Your task to perform on an android device: In the Passporter app, I want to Find Activities in Honolulu, Hawaii.
Image 0: 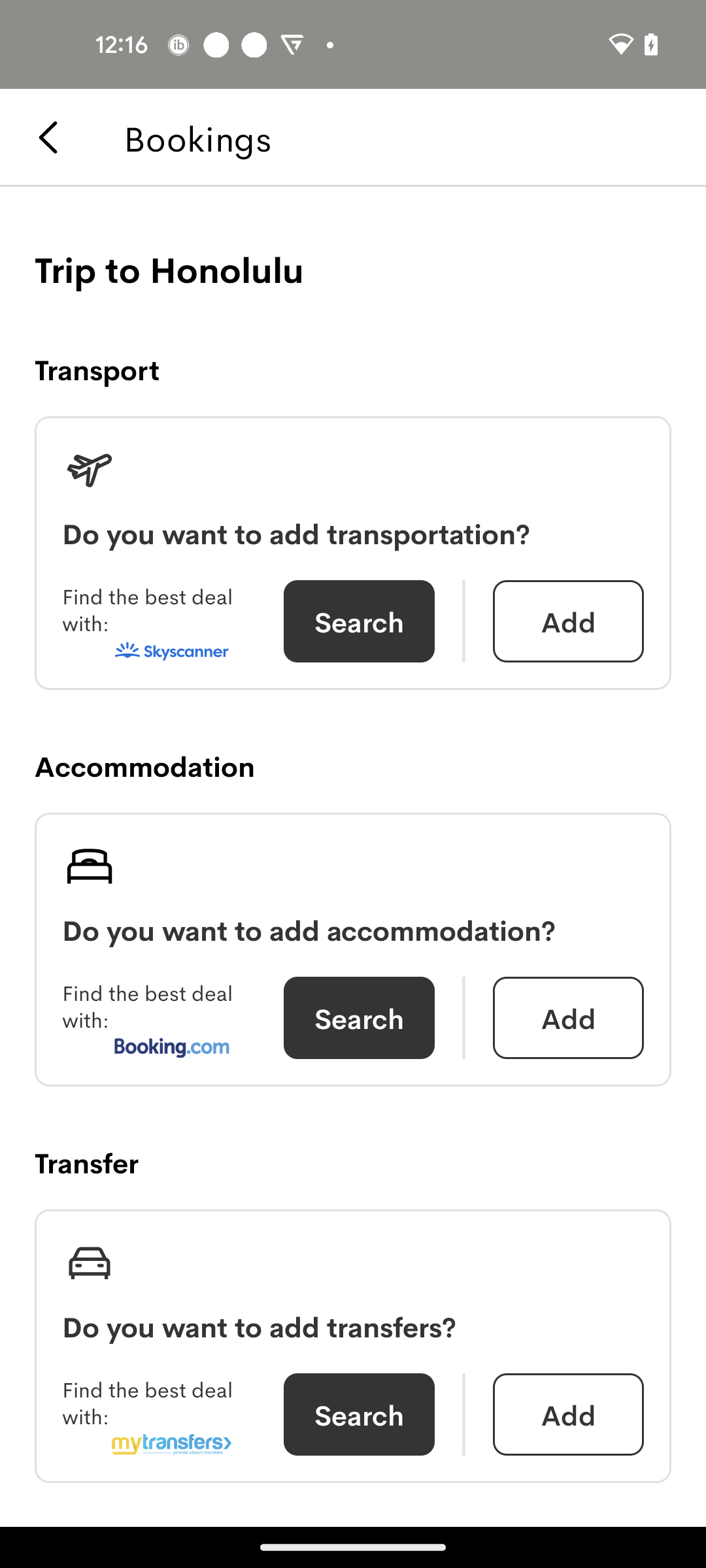
Swipe up
Step 0: scroll down
Image 1: 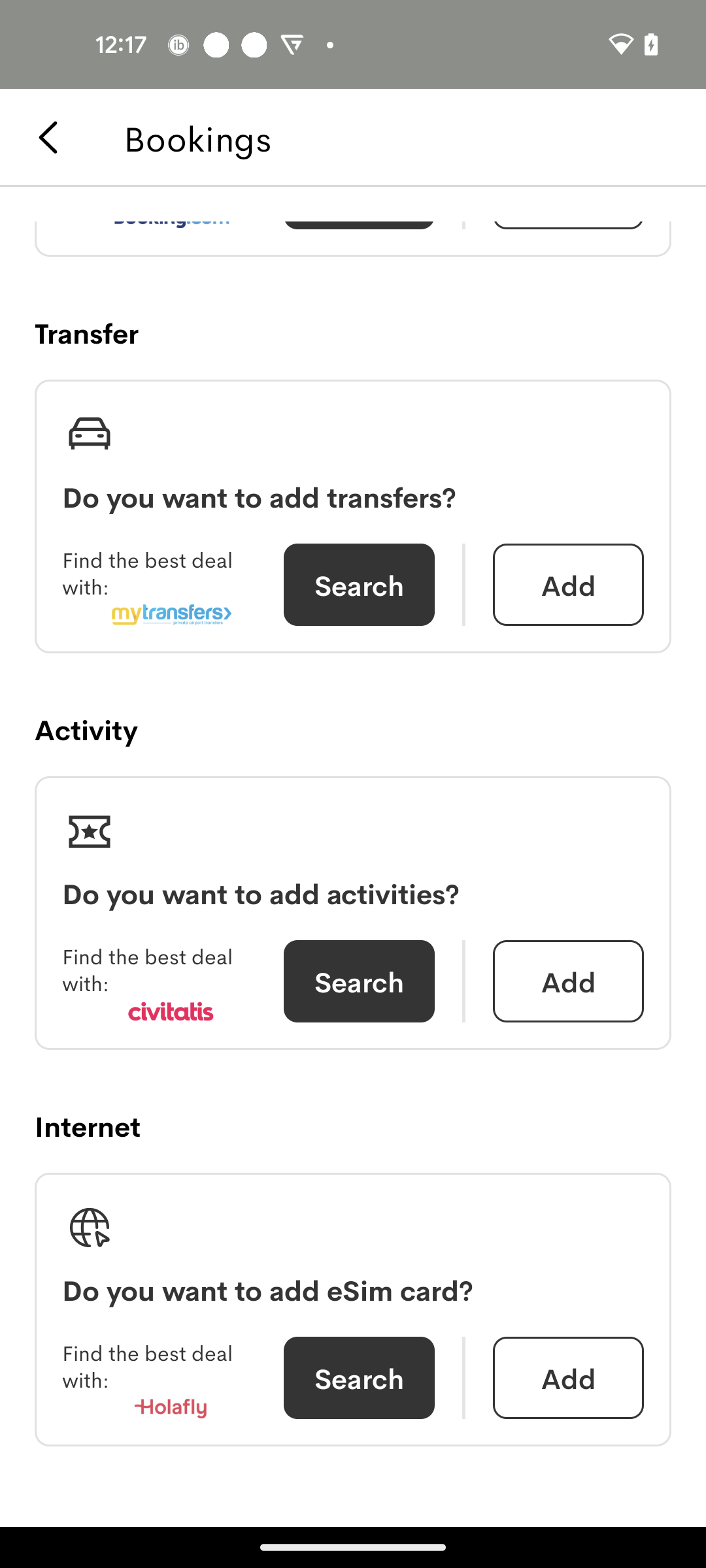
Click on the Search option under Activity
Step 1: click (359, 981)
Image 2: 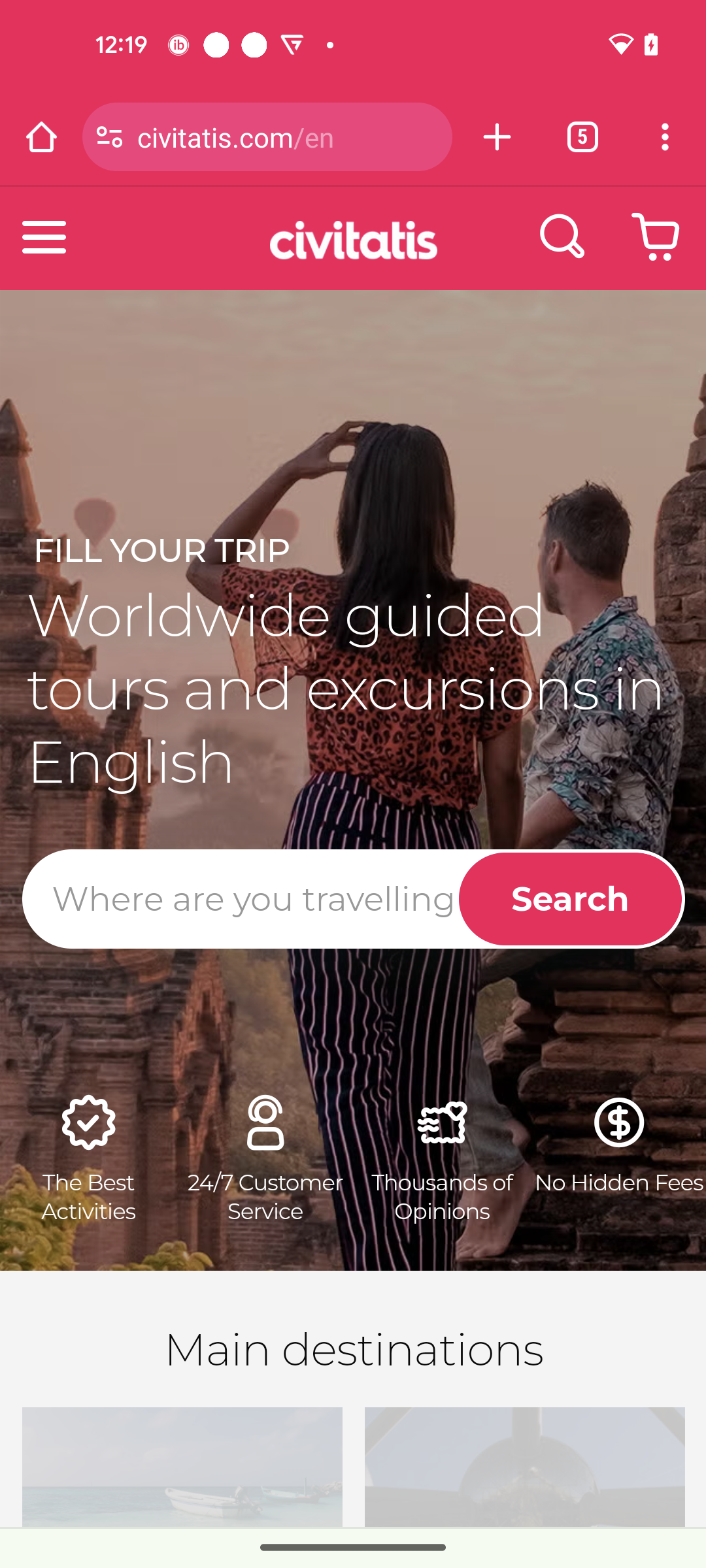
Click on the Where are you travelling text bar
Step 2: click (241, 899)
Image 3: 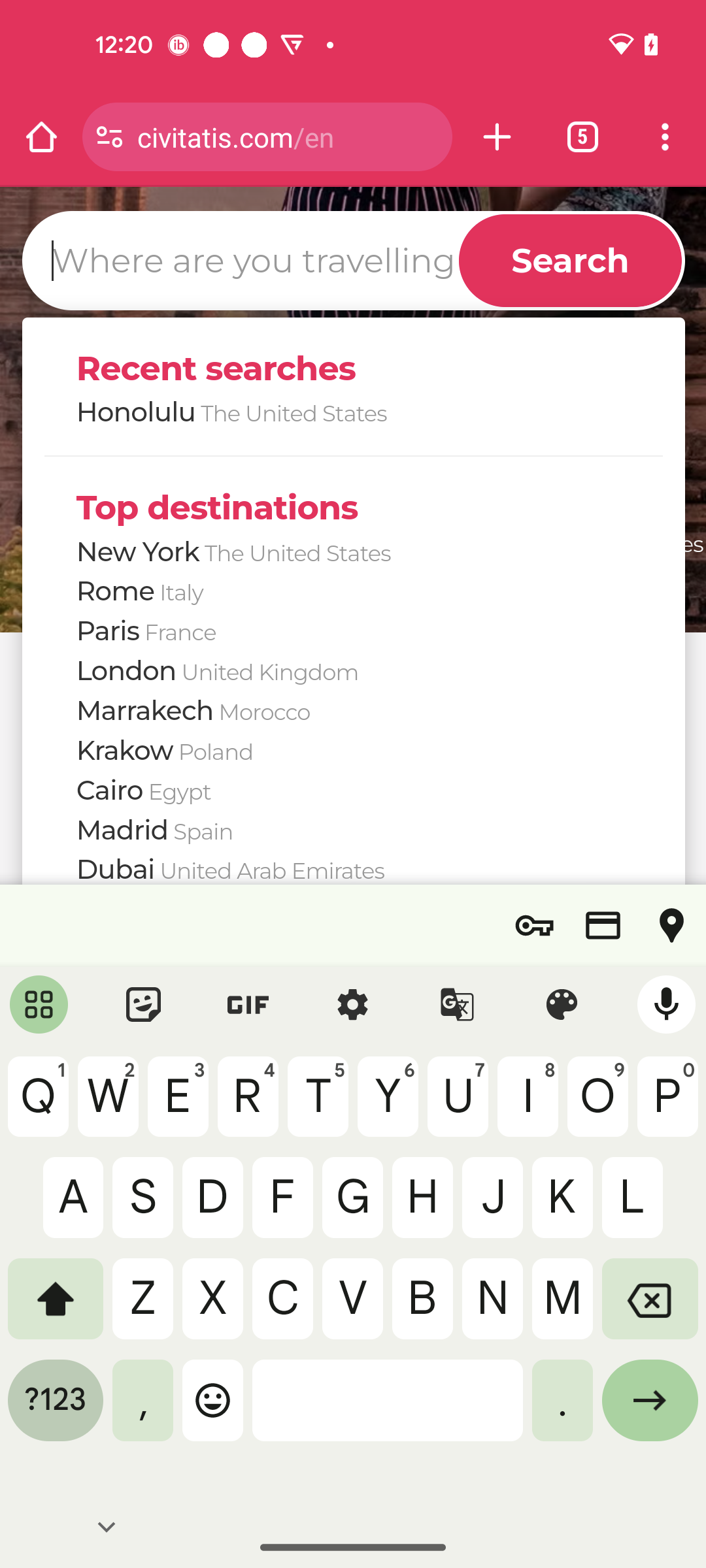
Search for Honolulu
Step 3: type "Honolulu"
Image 4: 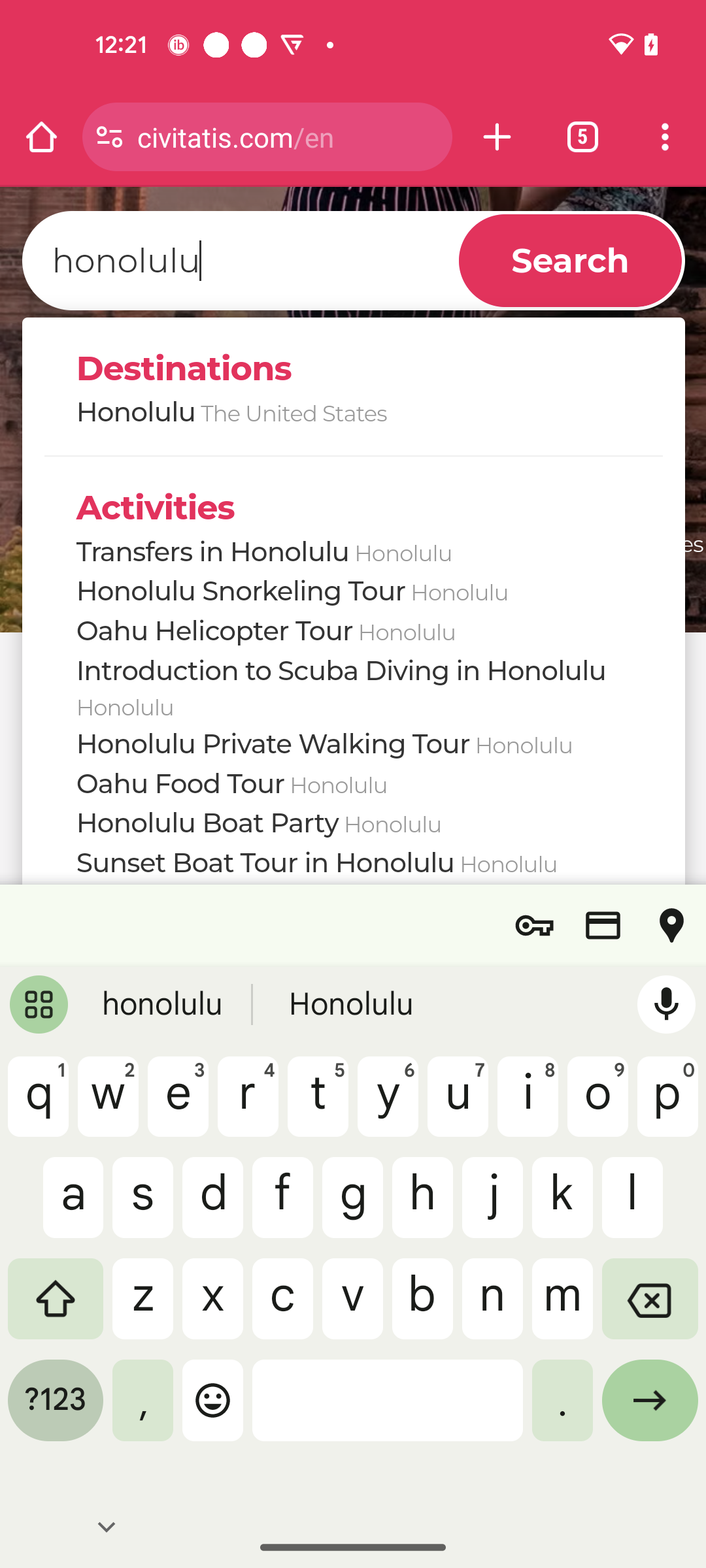
Click on the Search button
Step 4: click (569, 261)
Image 5: 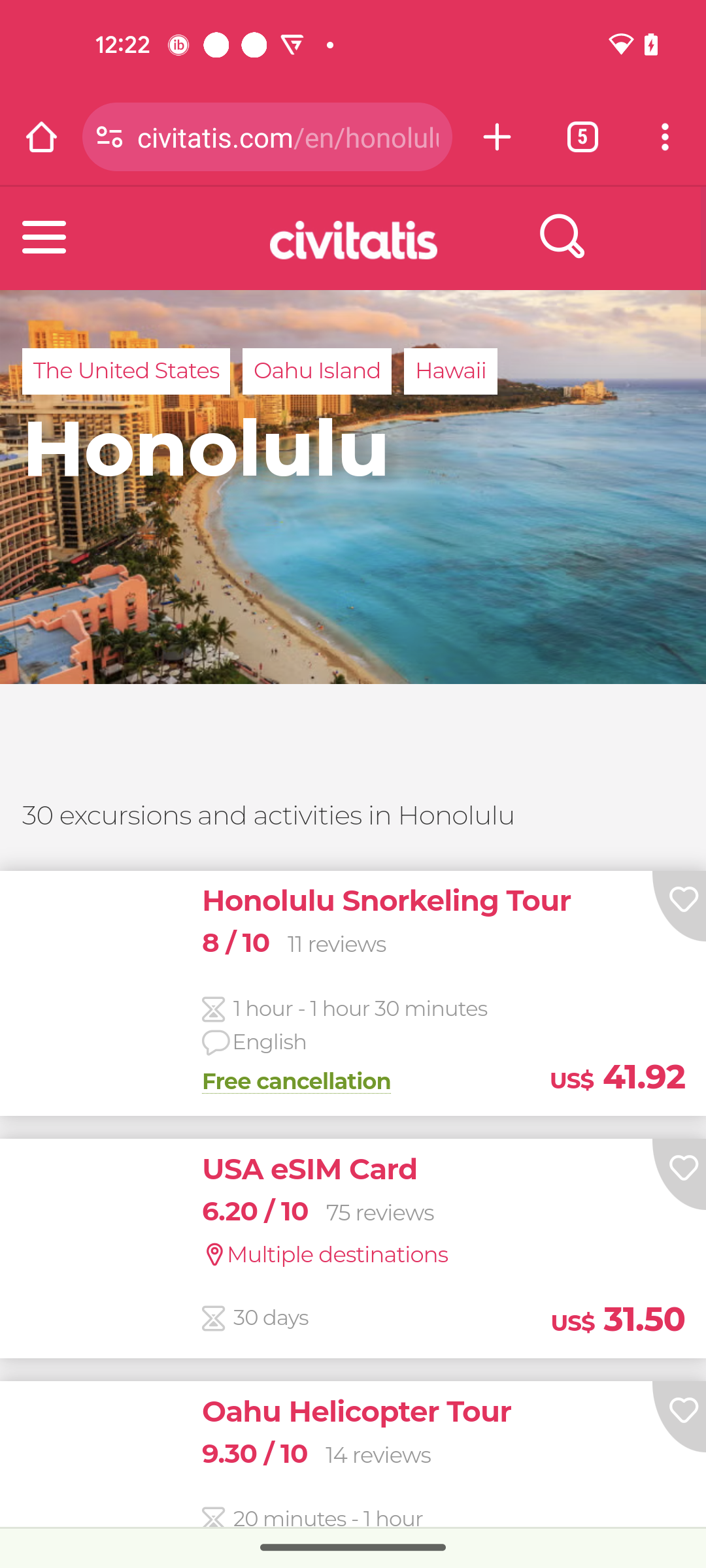
Swipe up
Step 5: scroll down